Your task to perform on an android device: View locks on the Shopsy app so that I can buy it.
Image 0: 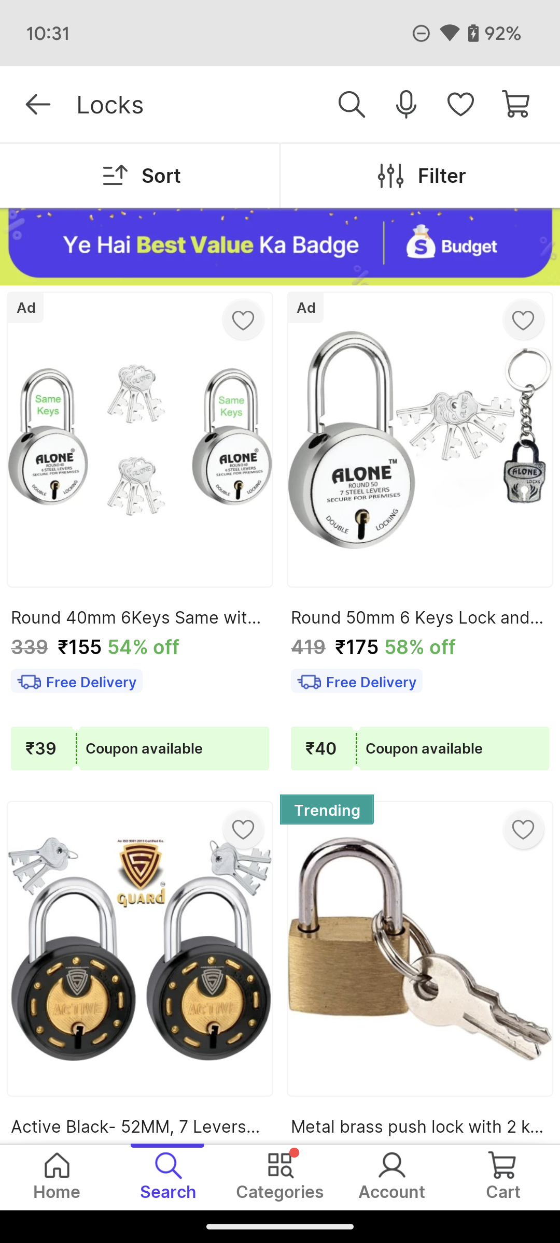
Click on the Metal brass push lock on the screen.
Step 0: click (420, 948)